Your task to perform on an android device: I want to save the current recording in the recording folder of the Recorder app with the name Morning Thoughts.
Image 0: 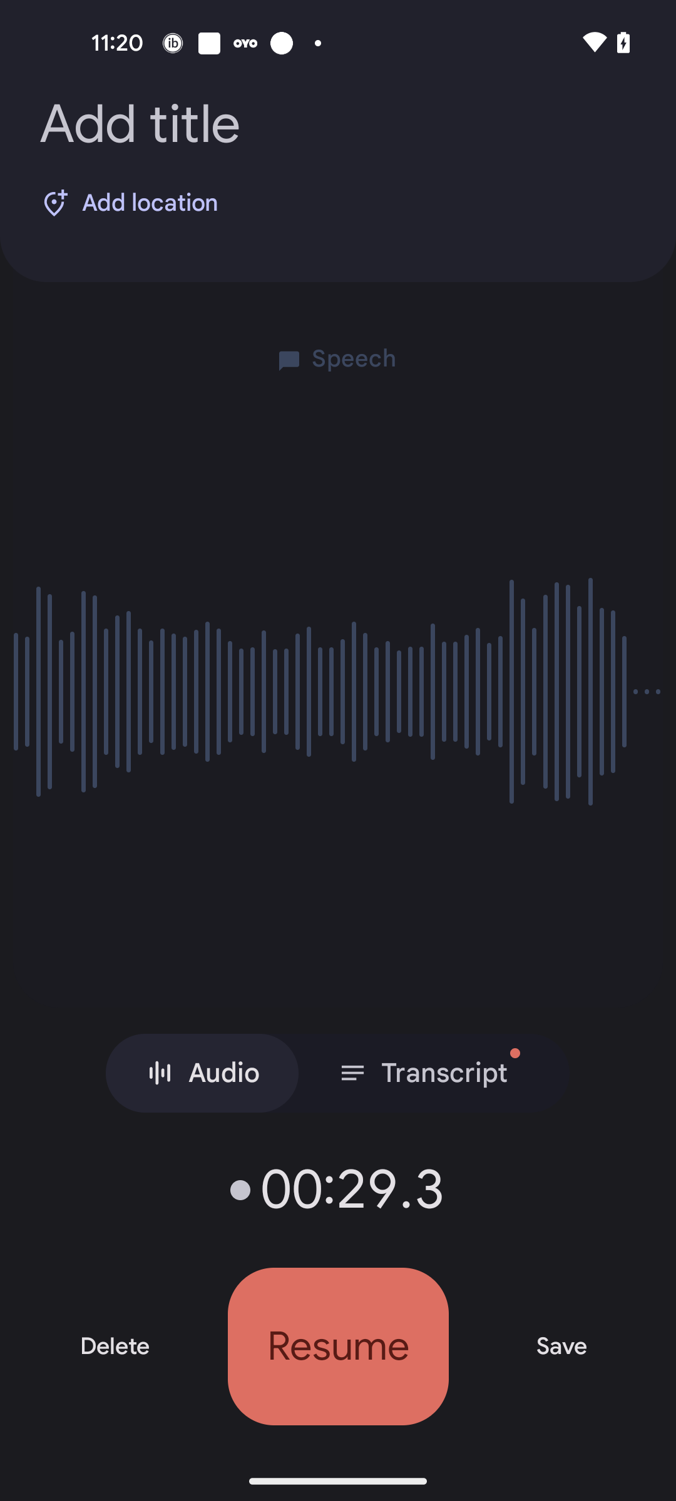
 Click on the Save option
Step 0: click (561, 1347)
Image 1: 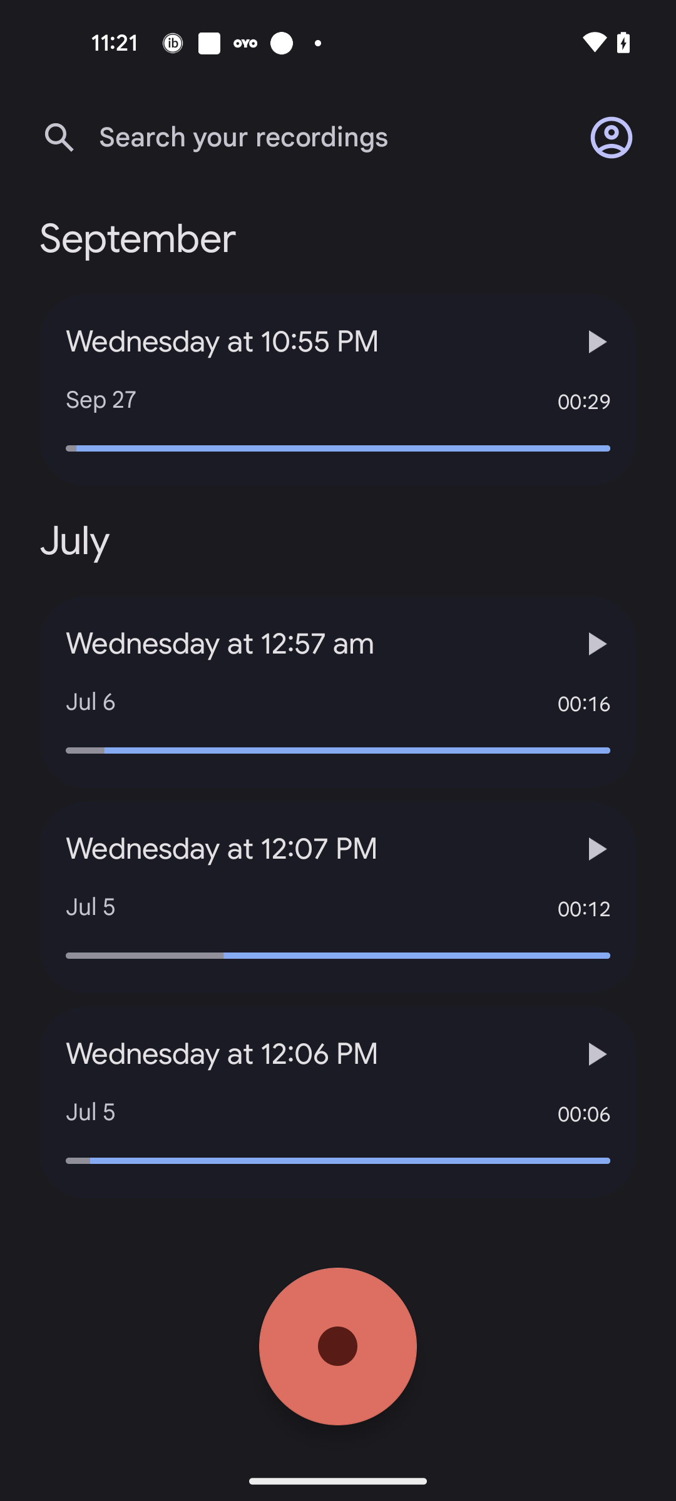
Open the first recording
Step 1: click (311, 341)
Image 2: 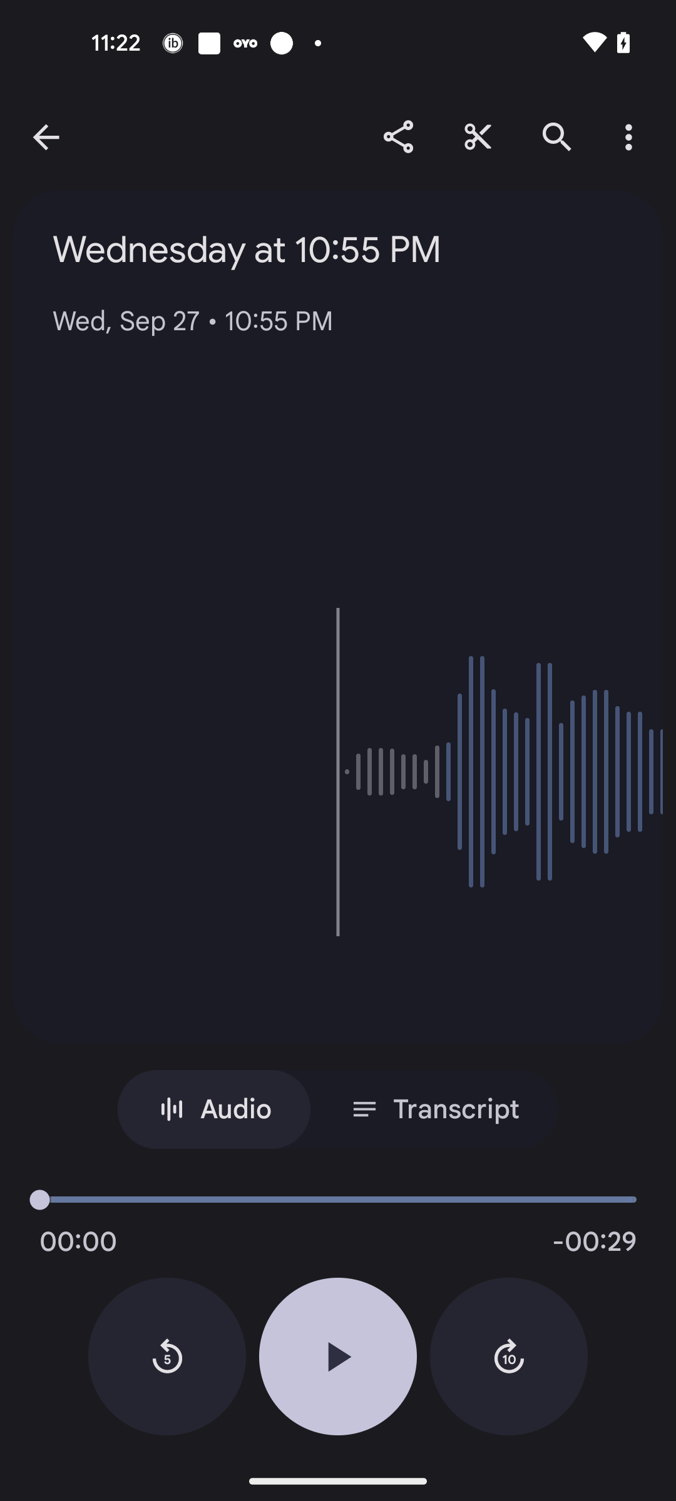
Click on the Three dots icon
Step 2: click (636, 136)
Image 3: 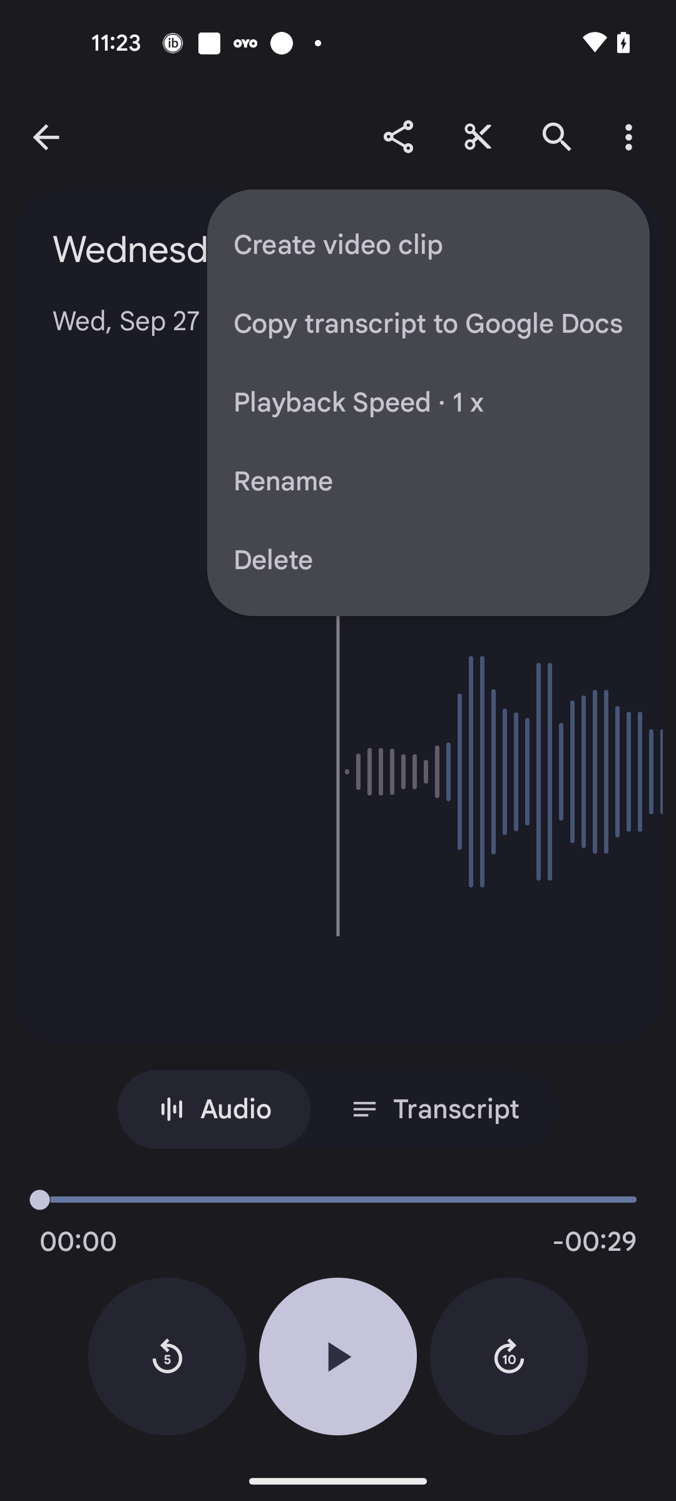
Click on the Rename option
Step 3: click (428, 482)
Image 4: 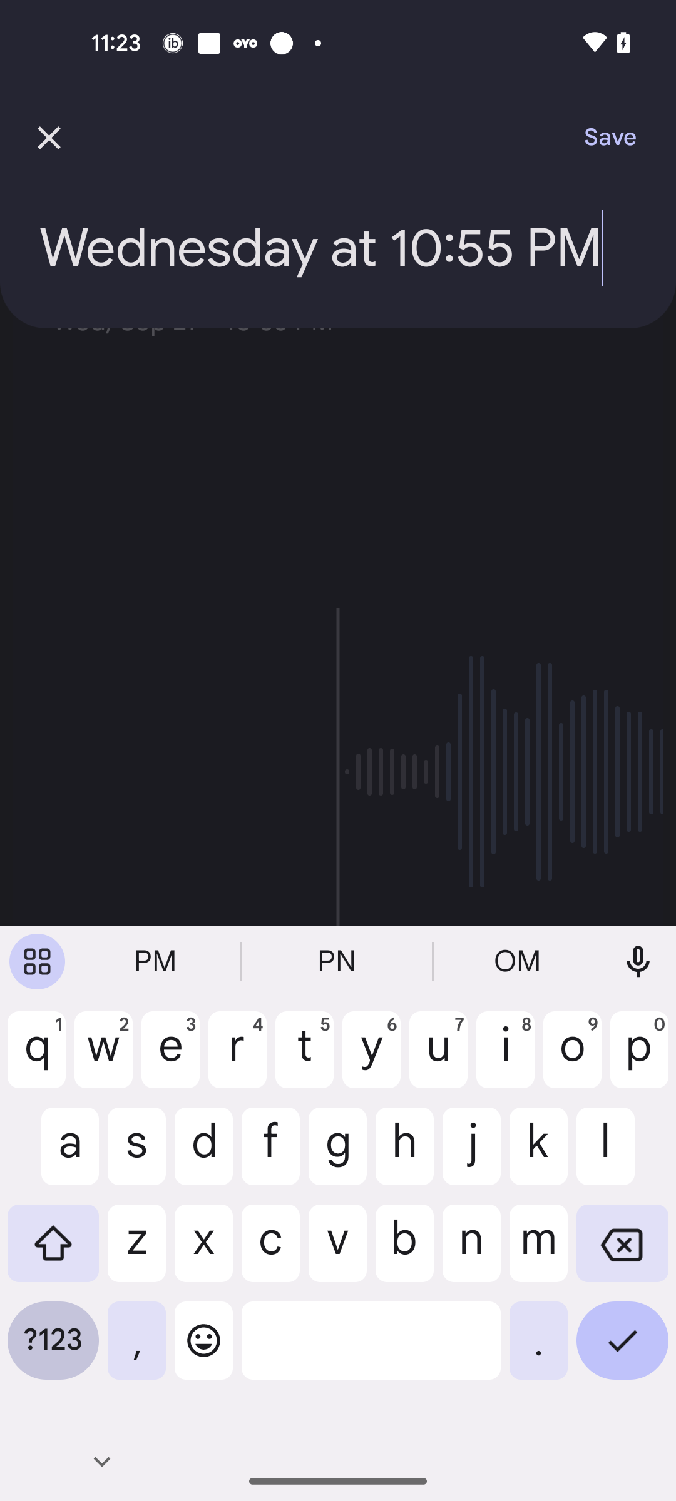
Add the title as Morning Thoughts
Step 4: type "Morning Thoughts"
Image 5: 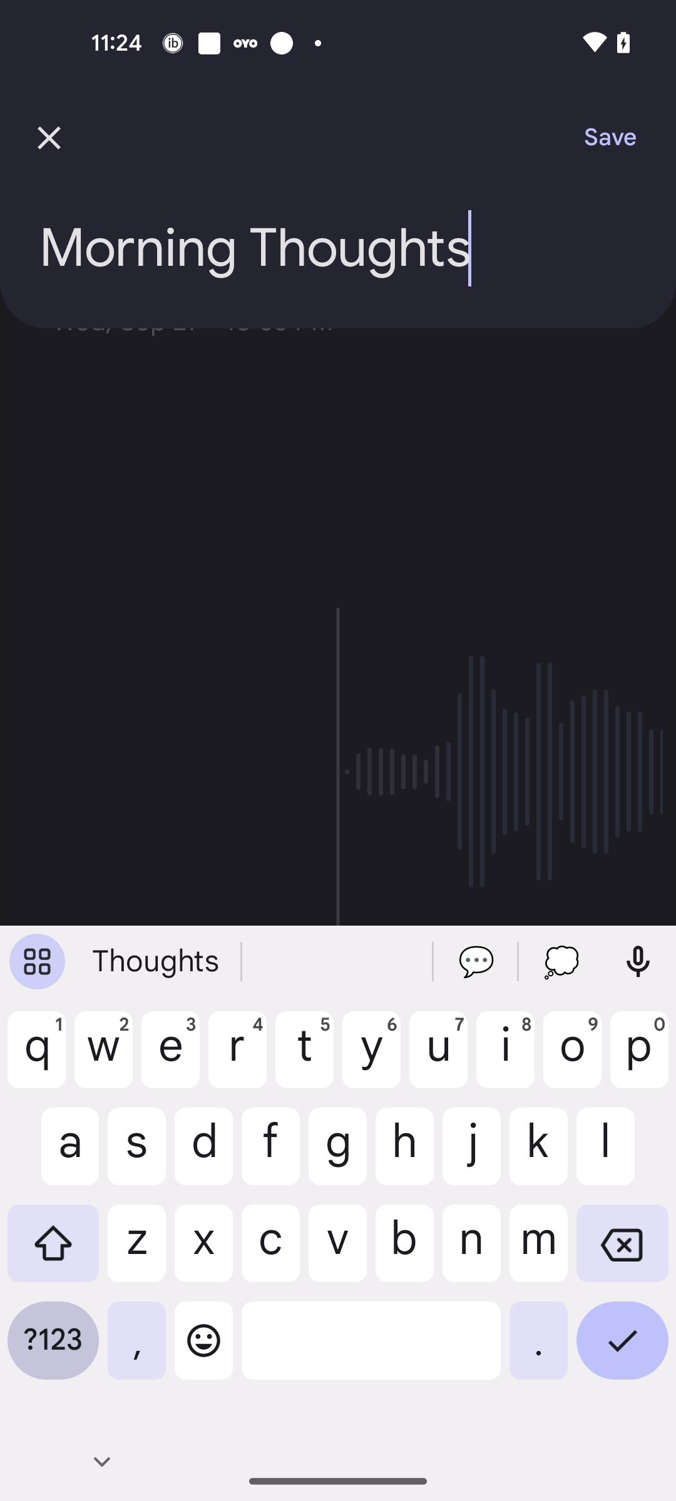
Click on the save option
Step 5: click (597, 137)